Your task to perform on an android device: Show me the progress of my tasks for the Pansy plant on the LeafSnap app.
Image 0: 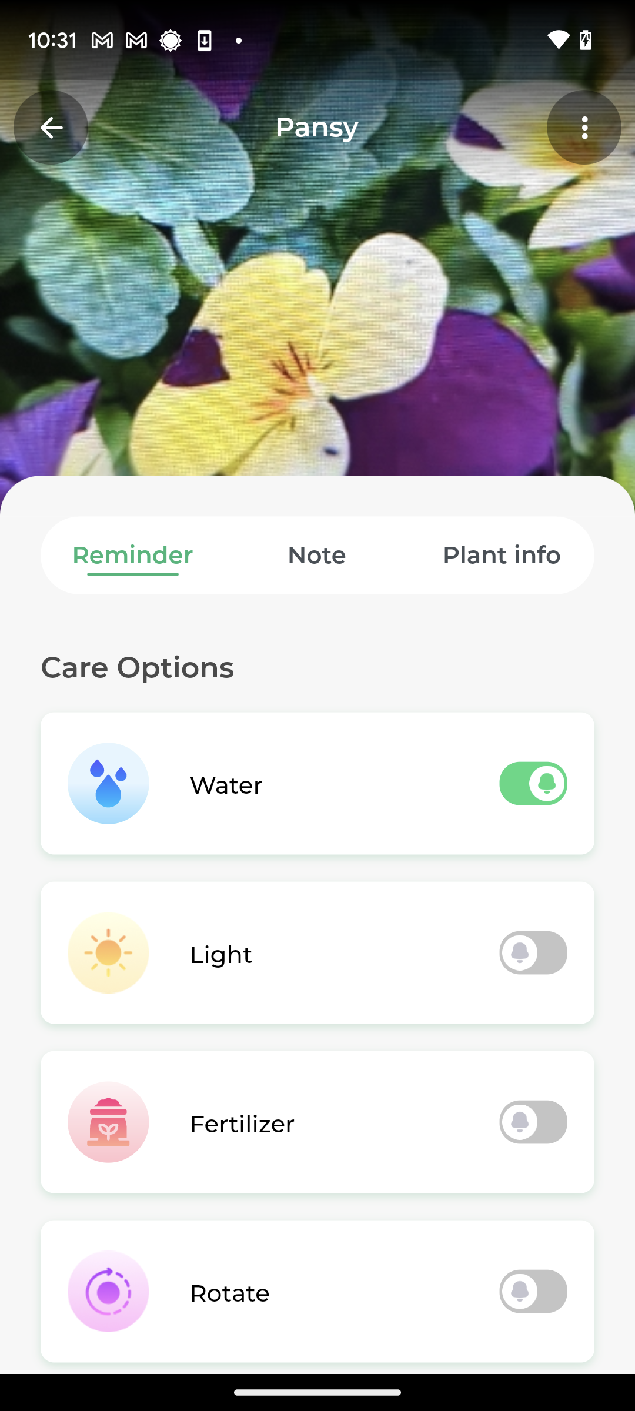
Go back to the home screen of the app.
Step 0: press back button
Image 1: 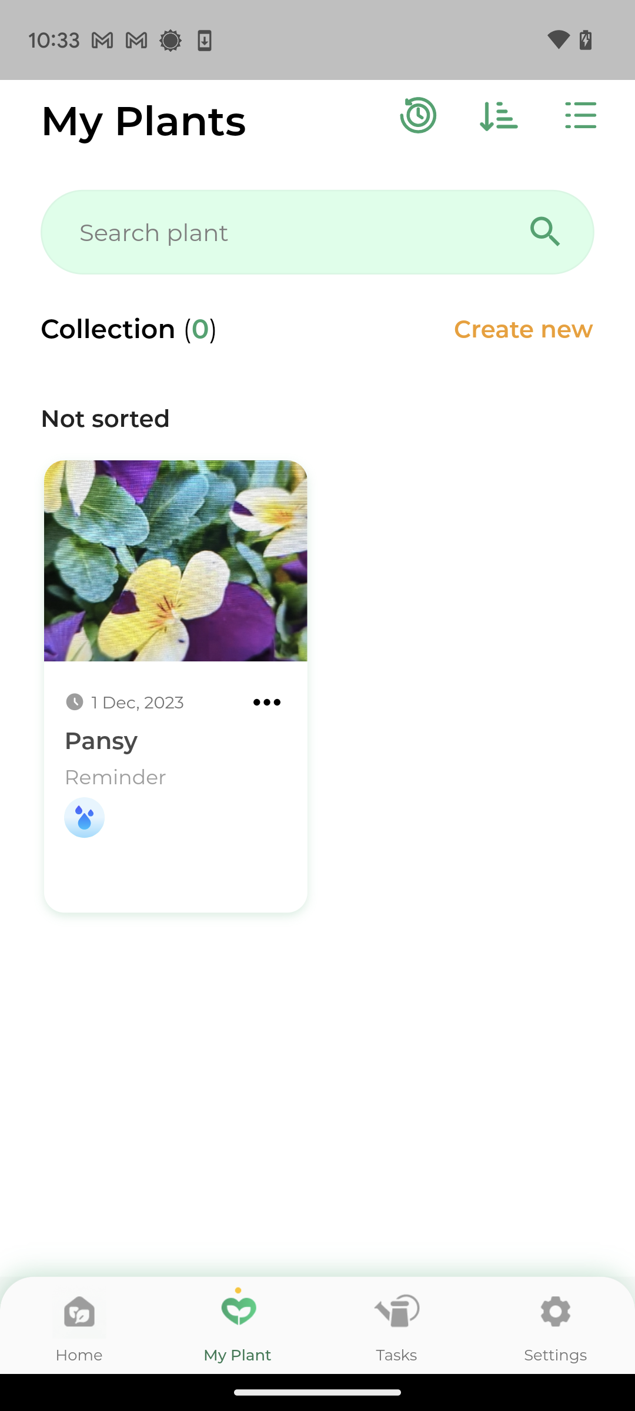
Click on the Tasks at the bottom of the screen.
Step 1: click (397, 1325)